Your task to perform on an android device: I'll look for a wireless mouse via the Moglix app because I need one for my computer.
Image 0: 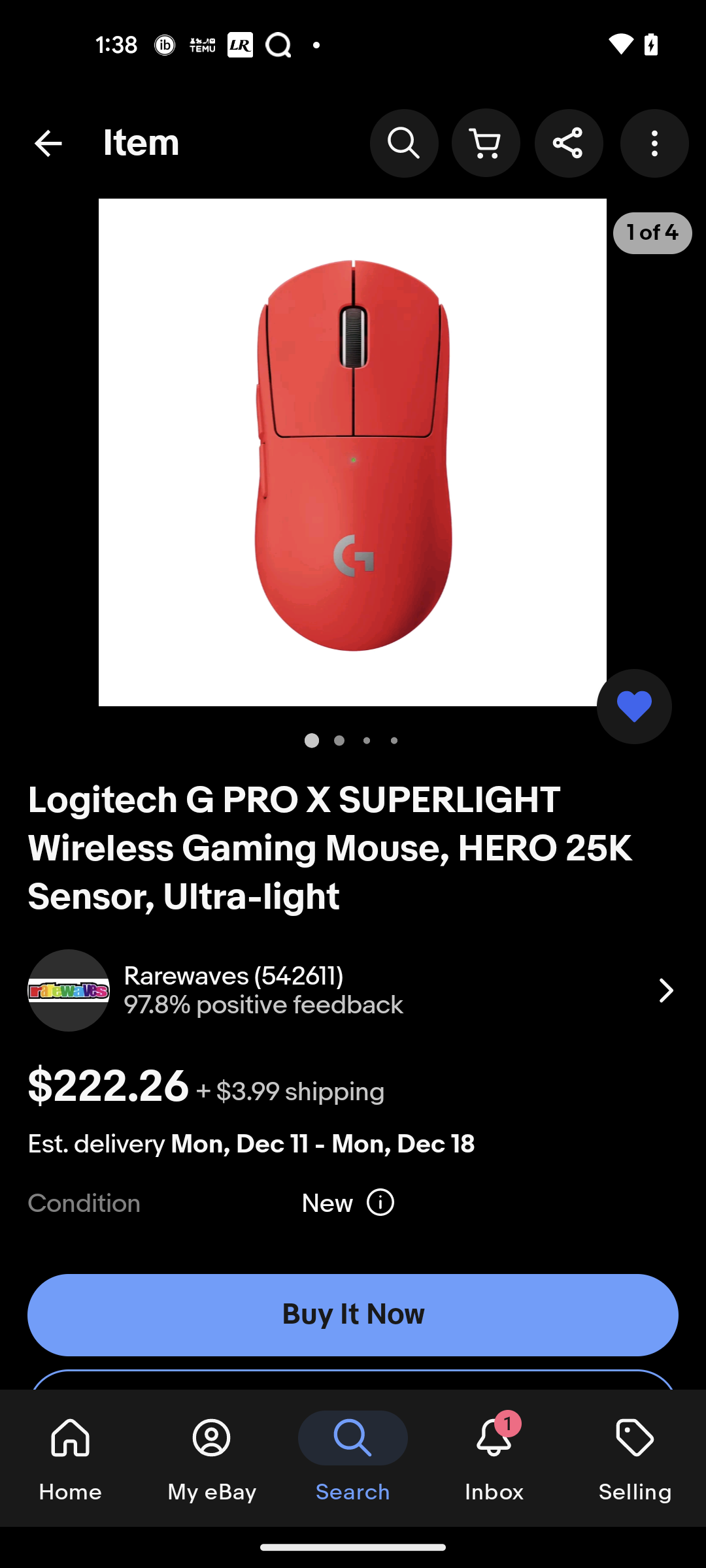
Open the Moglix app
Step 0: open app "Moglix"
Image 1: 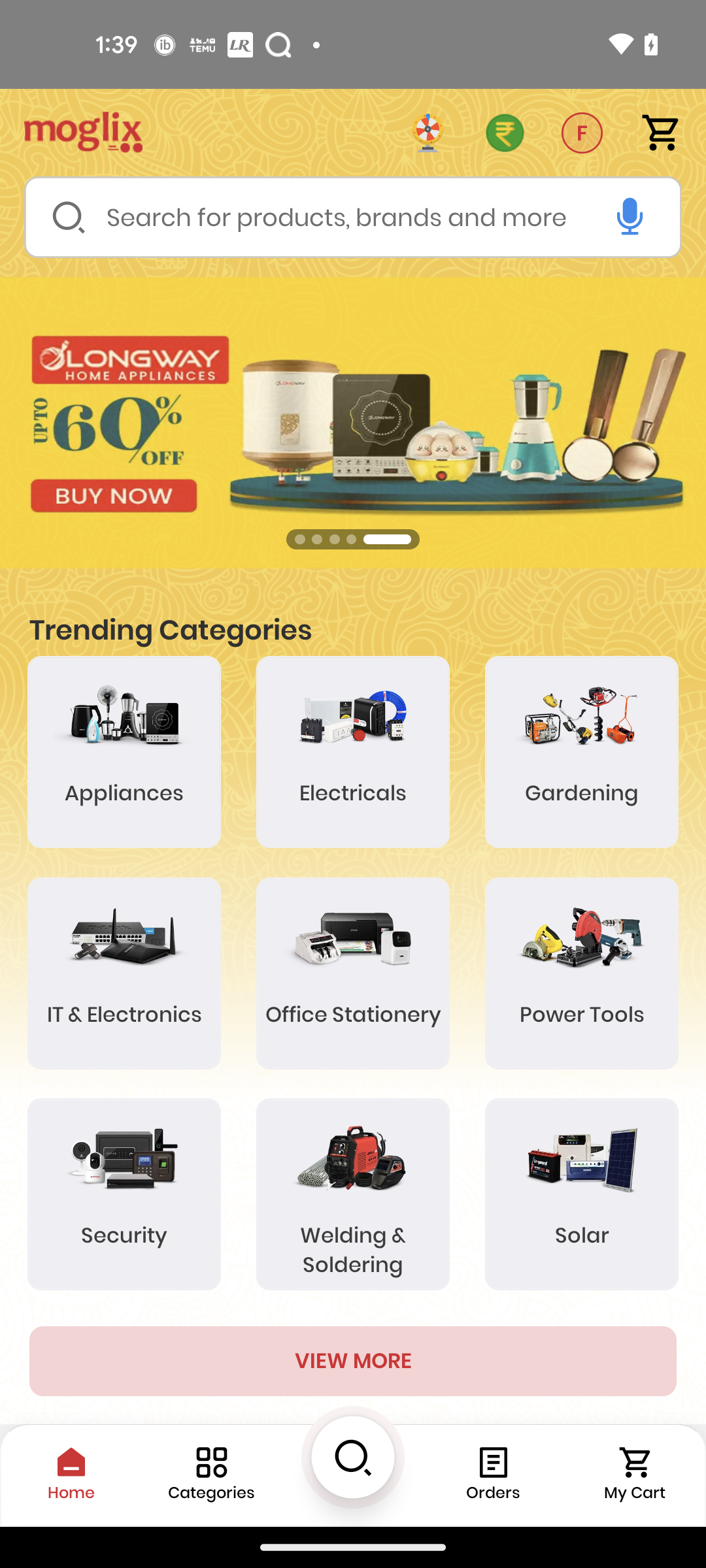
Go to the search bar
Step 1: click (336, 216)
Image 2: 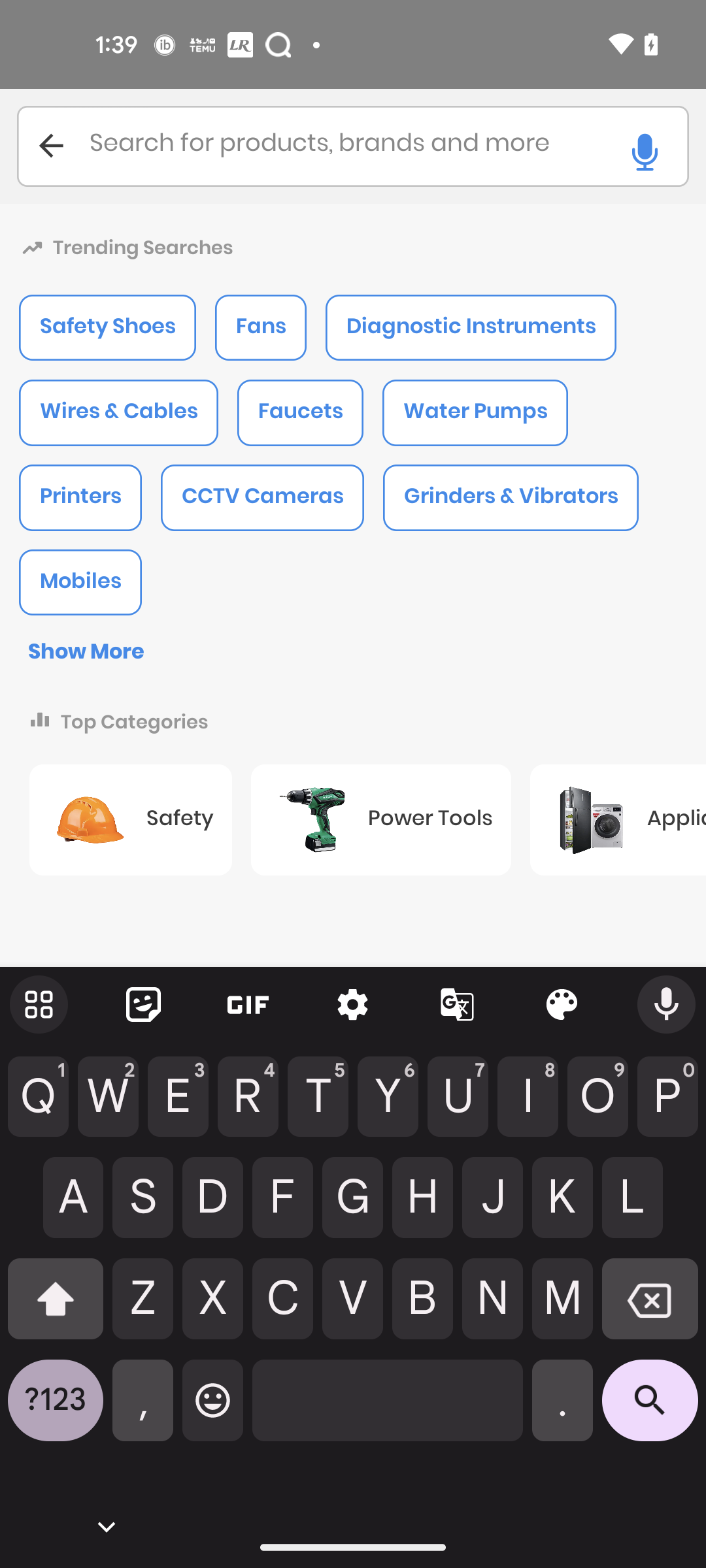
Search for wireless mouse
Step 2: wait
Image 3: 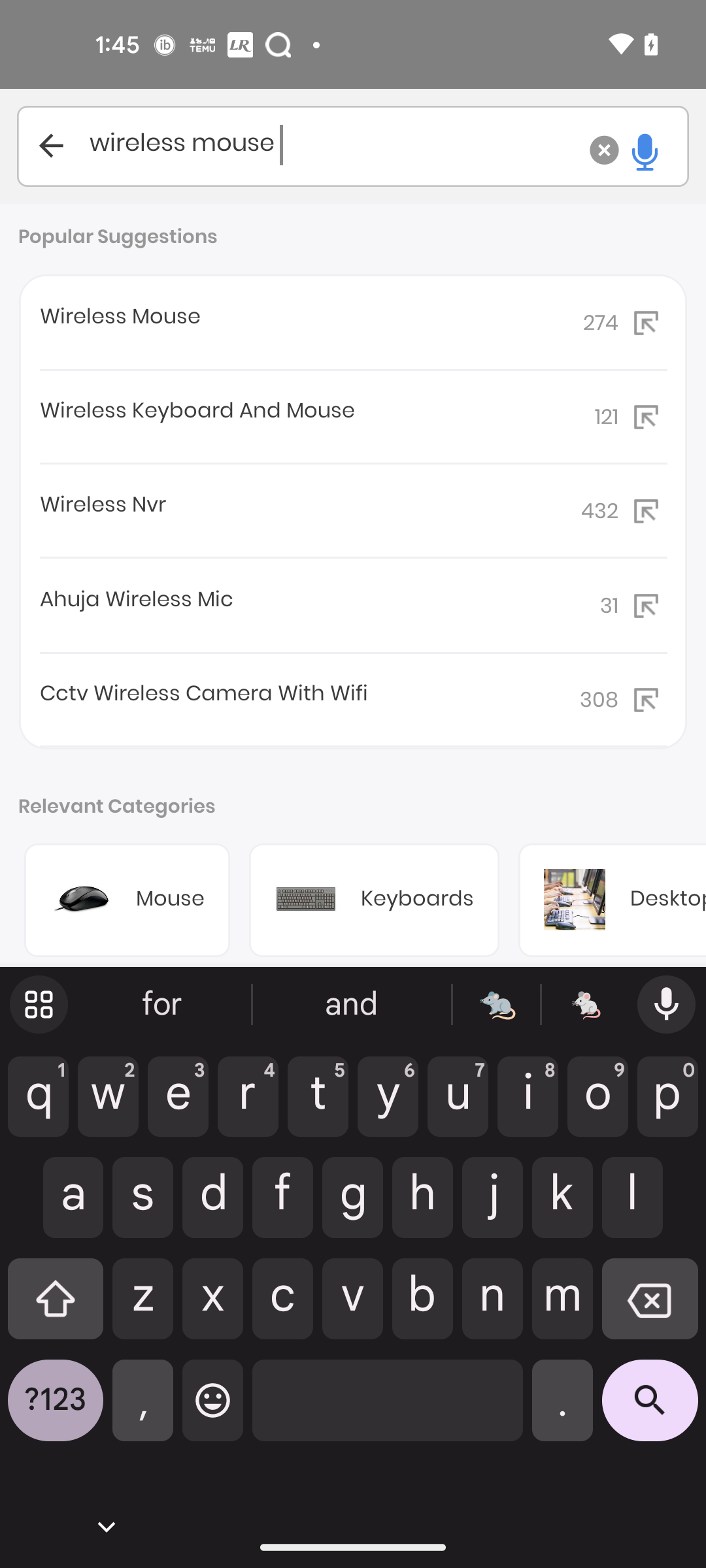
Click on the search icon at the bottom right corner of the screen
Step 3: click (650, 1410)